Your task to perform on an android device: cole wants to see the latest pictures of my plant picture  , share the recent picture to him on Gmail at coledbwpersonatest@gmail.com  
Image 1: 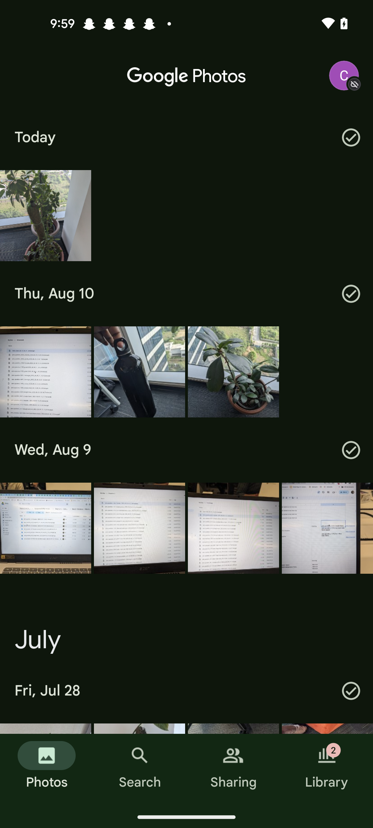
Click on the first picture 
Step 1: click (46, 215)
Image 2: 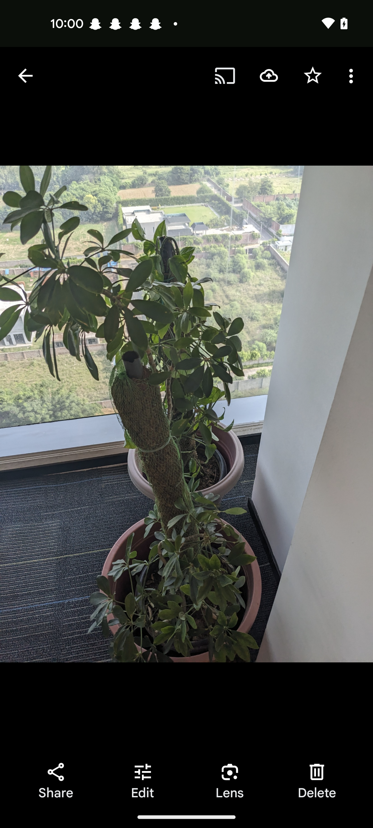
Click on the share icon at the bottom left corner of the screen
Step 2: click (56, 781)
Image 4: 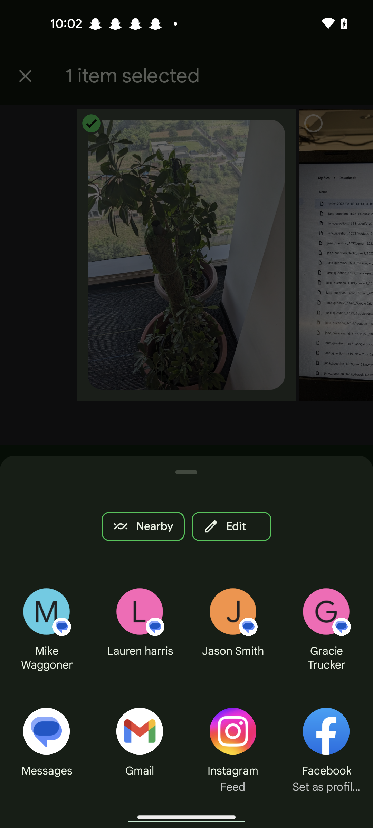
Click on the Gmail option 
Step 4: click (139, 731)
Image 5: 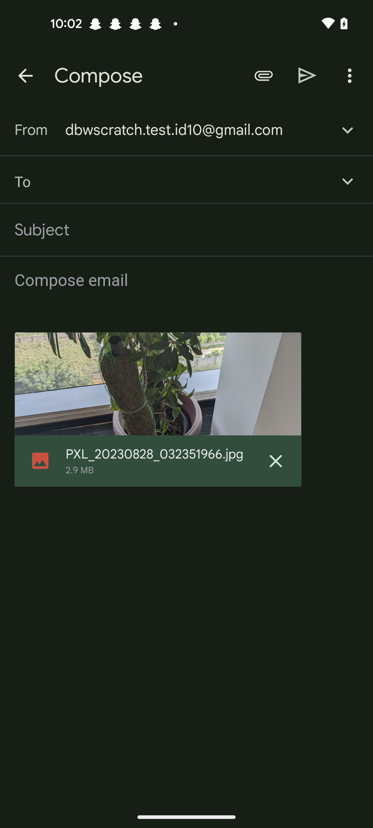
Enter a email as  coledbwpersonatest@gmail.com 
Step 5: type " coledbwpersonatest@gmail.com "
Image 6: 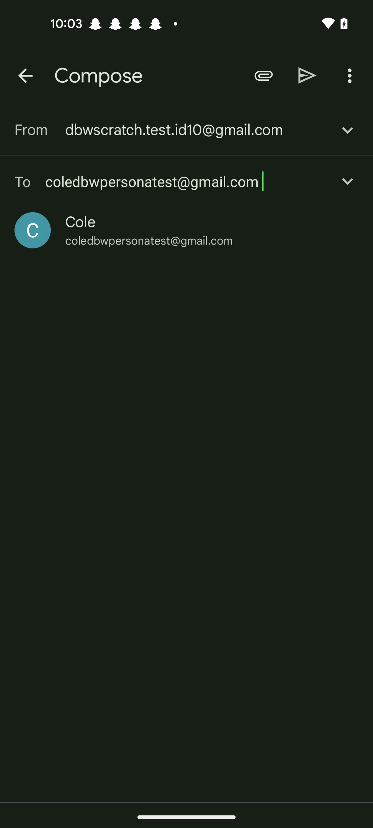
Click on the send icon at the top of the screen 
Step 6: click (307, 75)